Your task to perform on an android device: Find a city called Ghent for me, I want to go there because I've heard it's known for its art and serenity.
Image 0: 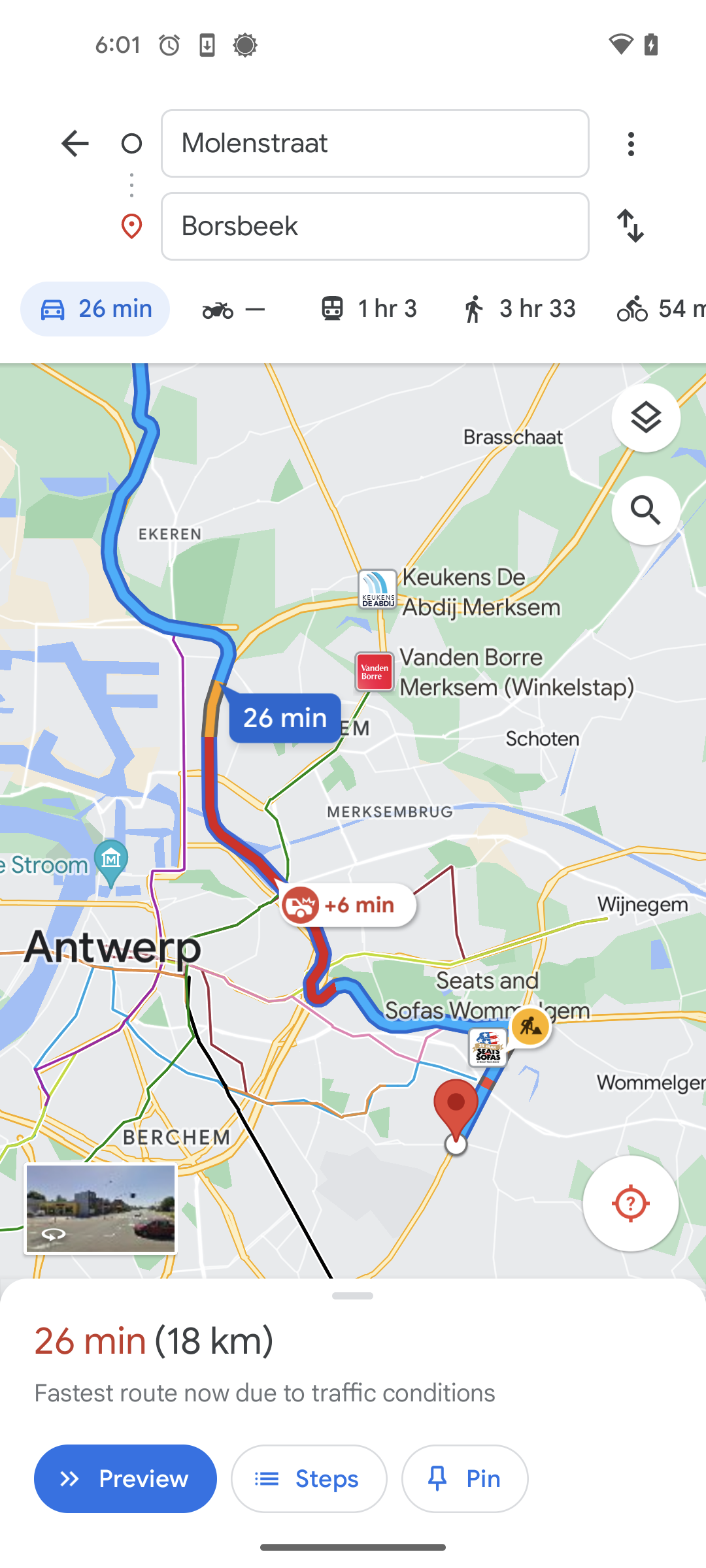
Go back to the previous page
Step 0: press back button
Image 1: 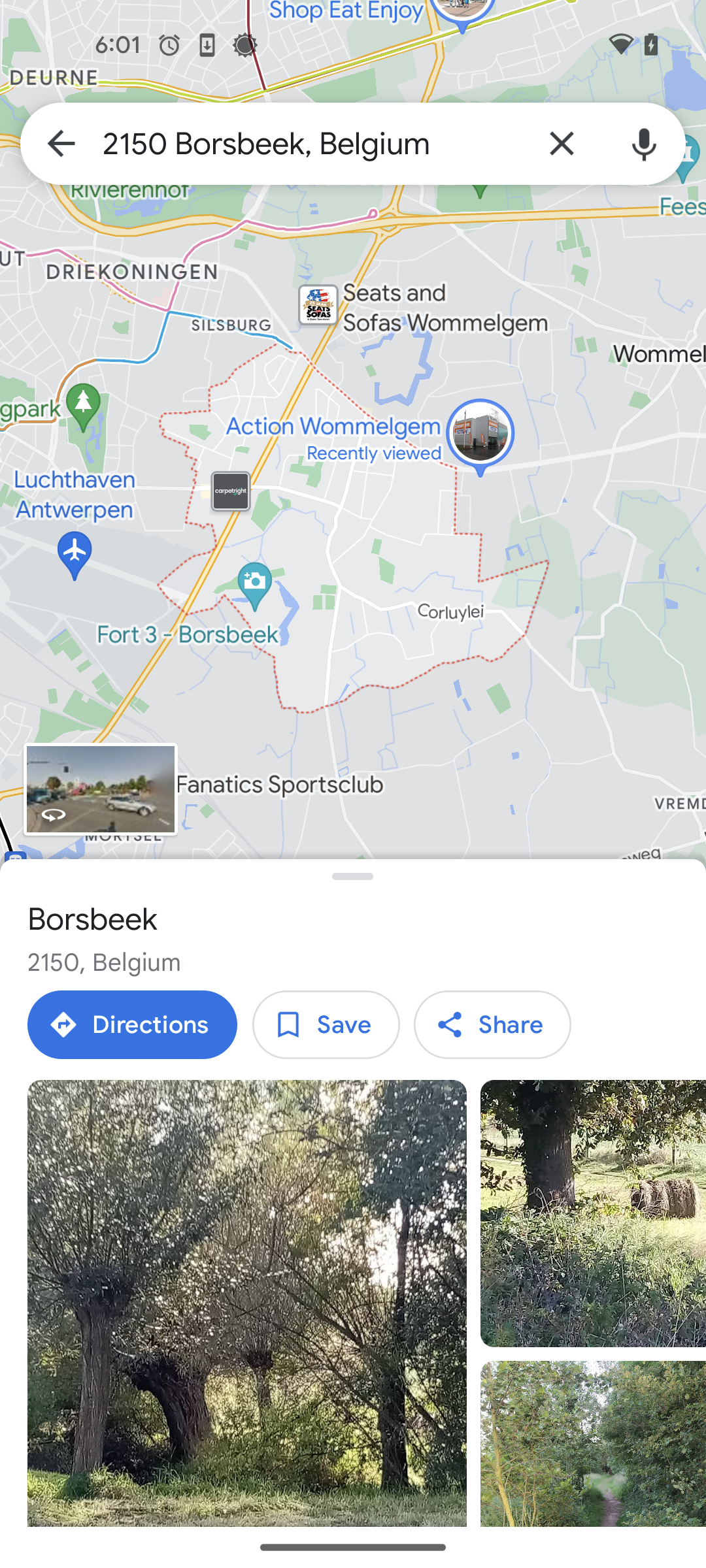
Tap on the search bar at the top of the screen
Step 1: click (311, 143)
Image 2: 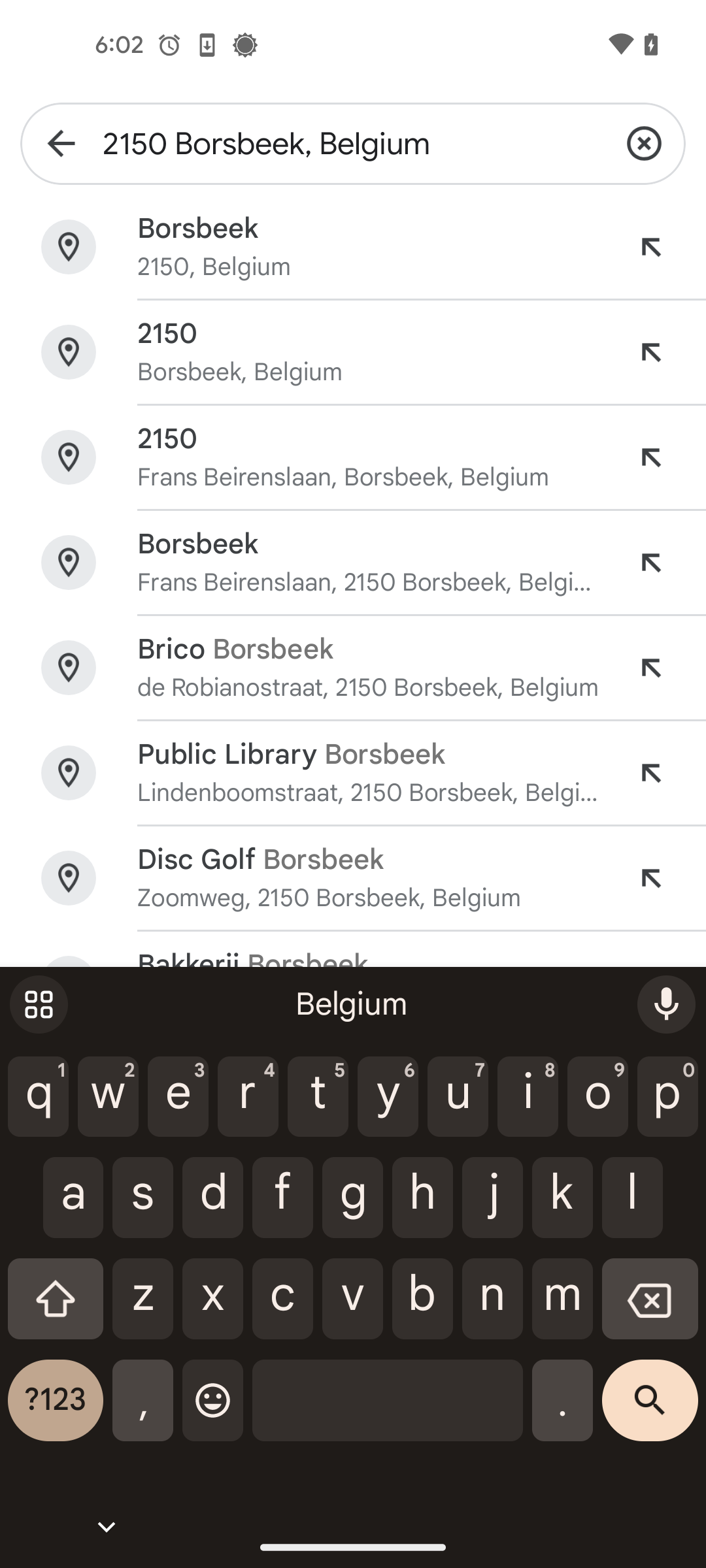
Tap on the cross icon to clear the search bar
Step 2: click (644, 143)
Image 3: 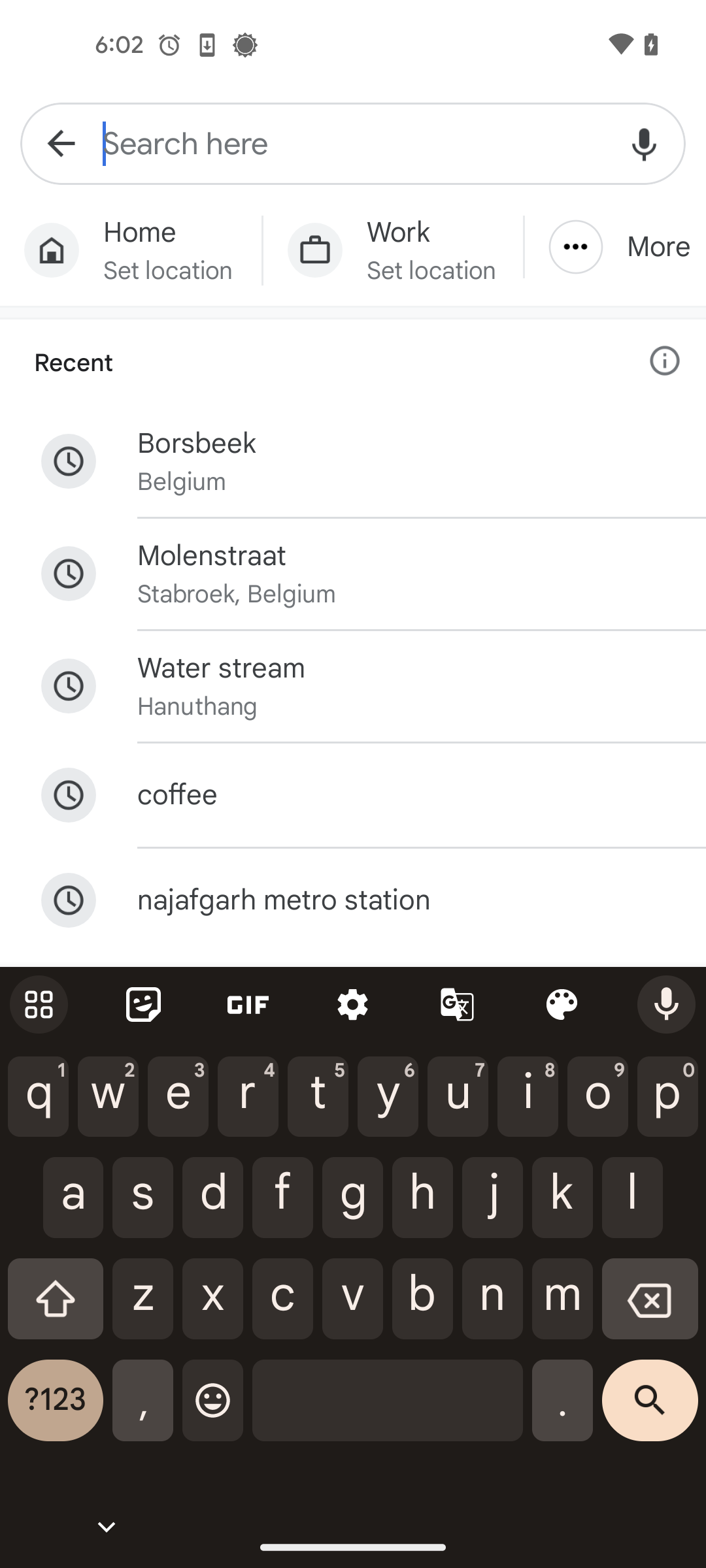
Search the place Ghent
Step 3: type "Ghent,belgium"
Image 4: 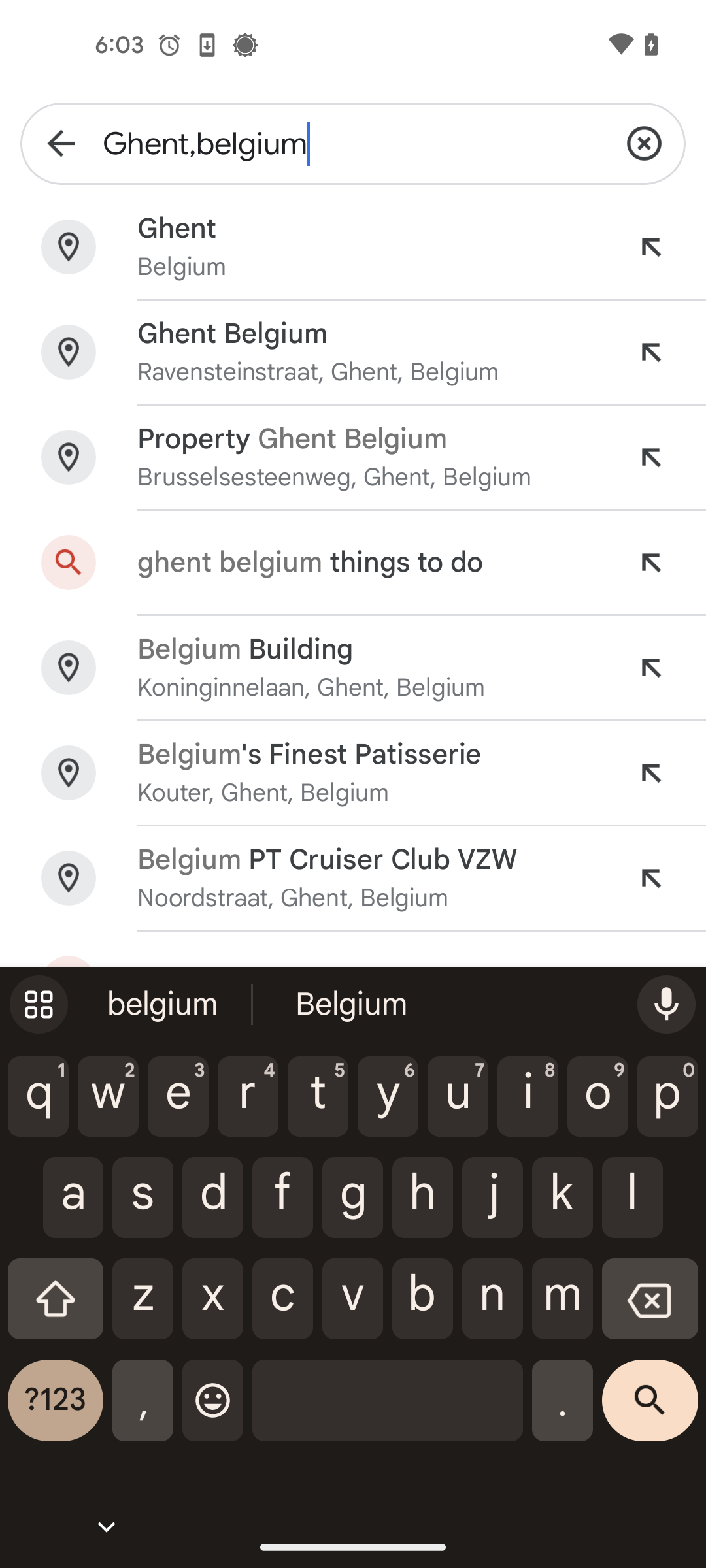
Select the first search result
Step 4: click (370, 246)